Your task to perform on an android device: I will view the weather history for my Knoxville location on the Wunderground app.
Image 0: 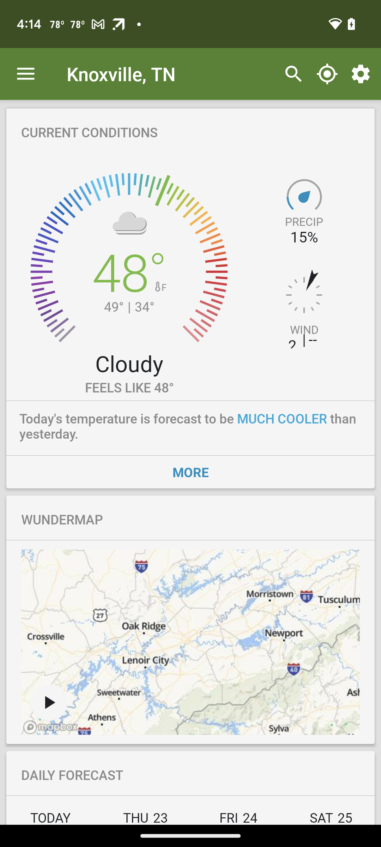
Swipe up
Step 0: scroll down
Image 1: 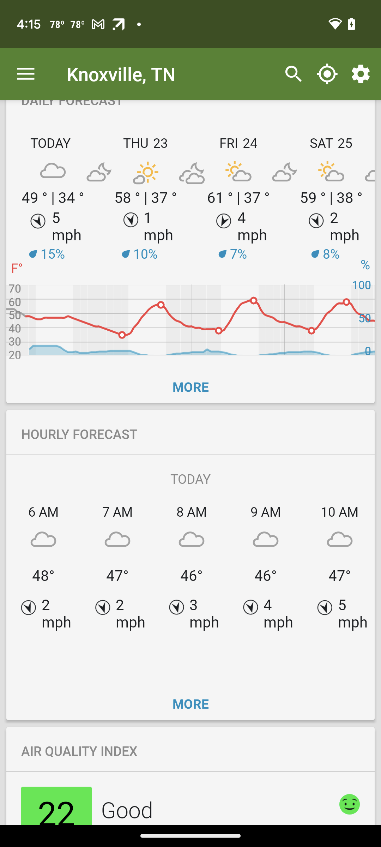
Click on more 
Step 1: click (190, 386)